Your task to perform on an android device: I want to browse Martin Garrix's songs on the Sound Cloud app because he's my favorite musician.
Image 0: 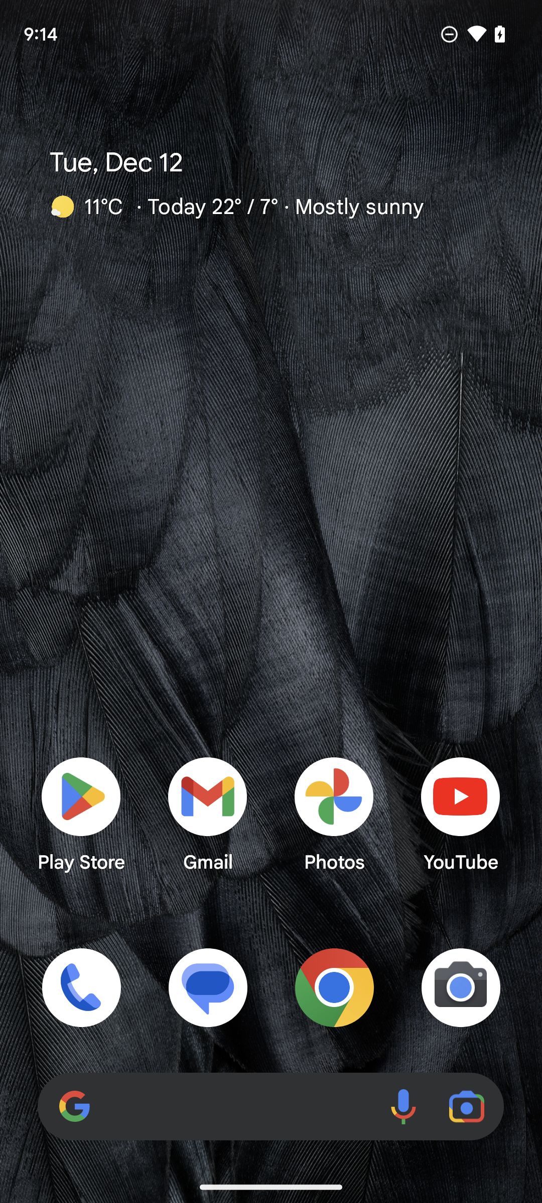
Open Sound cloud app.
Step 0: open app "SoundCloud"
Image 1: 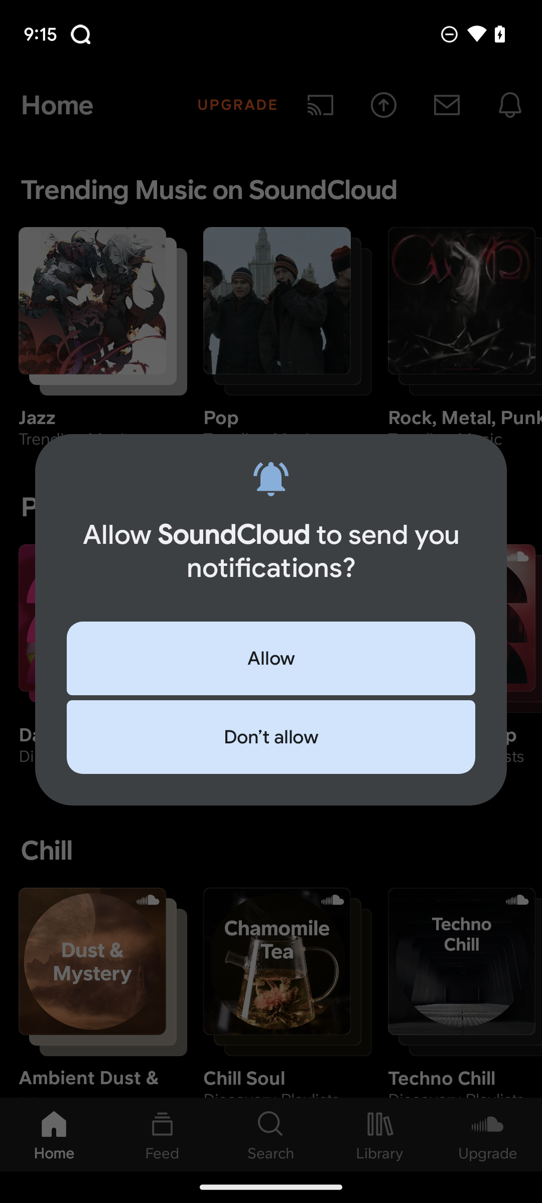
Click on the Don't allow button.
Step 1: click (271, 737)
Image 2: 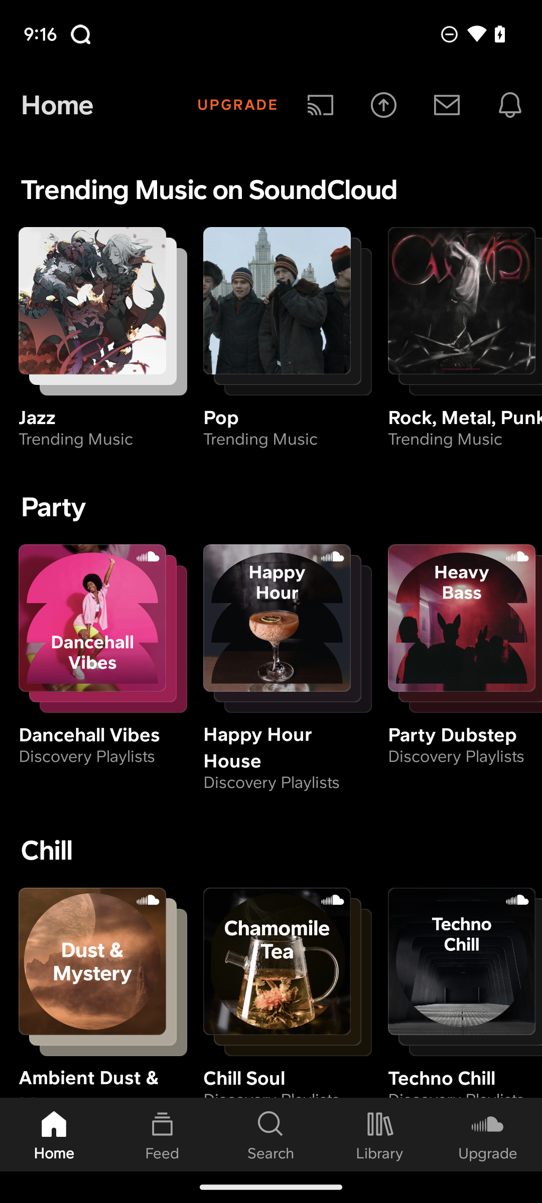
Click on the Search button.
Step 2: click (271, 1134)
Image 3: 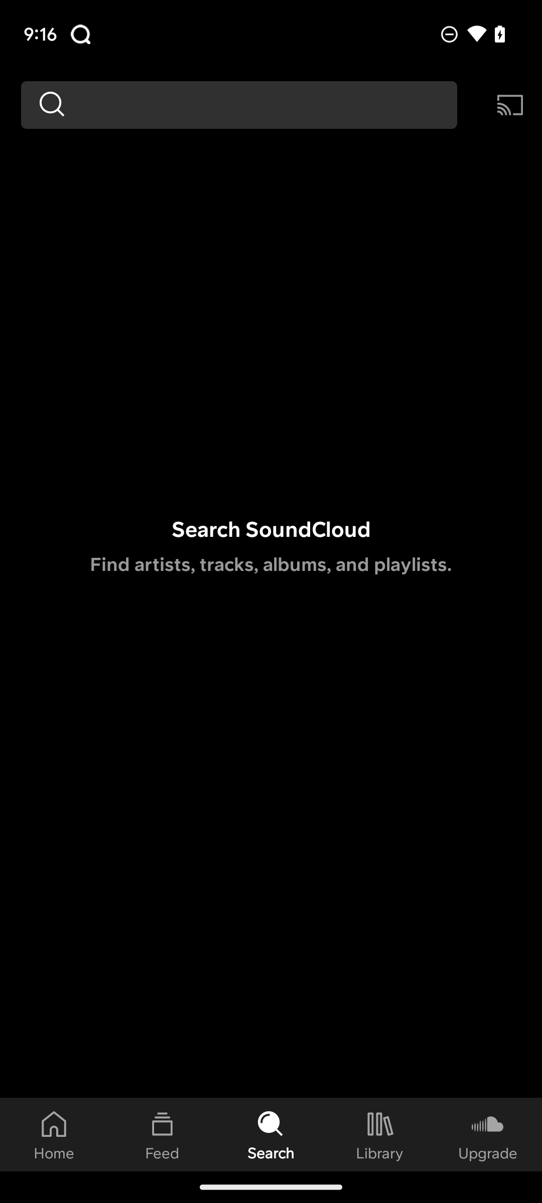
Enter Martin Garrix in the text box.
Step 3: type "Martin Garrix"
Image 4: 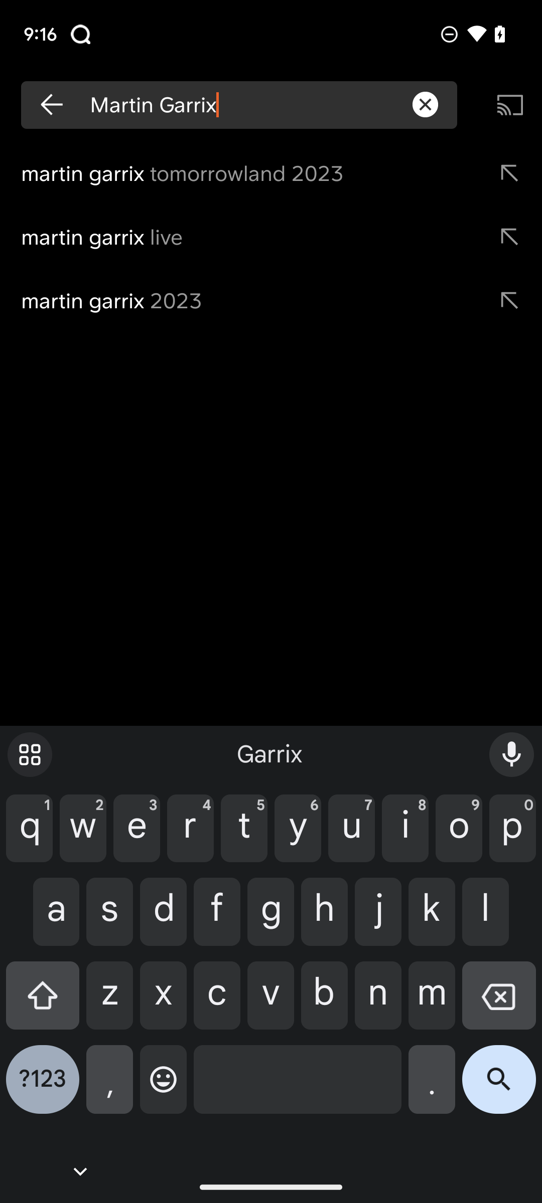
Click on the search icon.
Step 4: click (499, 1087)